Your task to perform on an android device: I wish to extend the Alarm Clock Xtreme App's timer by an additional two minutes.
Image 0: 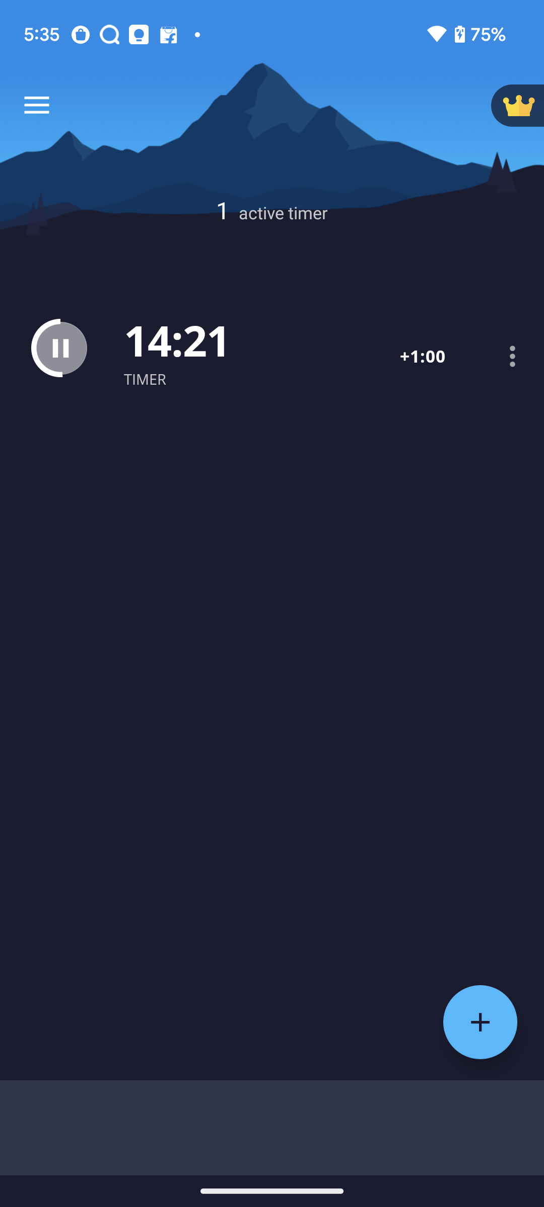
Click two times on +1:00 of current timer
Step 0: click (422, 356)
Image 1: 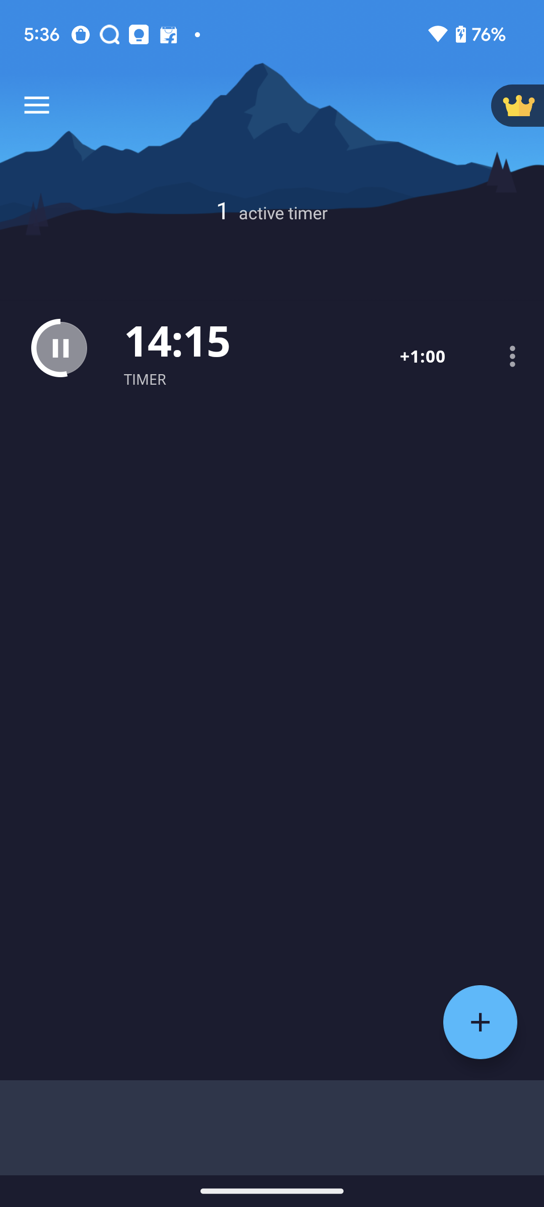
Click two times on +1:00 of current timer
Step 1: click (422, 356)